Your task to perform on an android device: It's hard for me to read this book on a compact theme. I want to change the theme of this book from light to sepia, so change the theme from light to sepia of this book in the Moon+ Reader app.
Image 0: 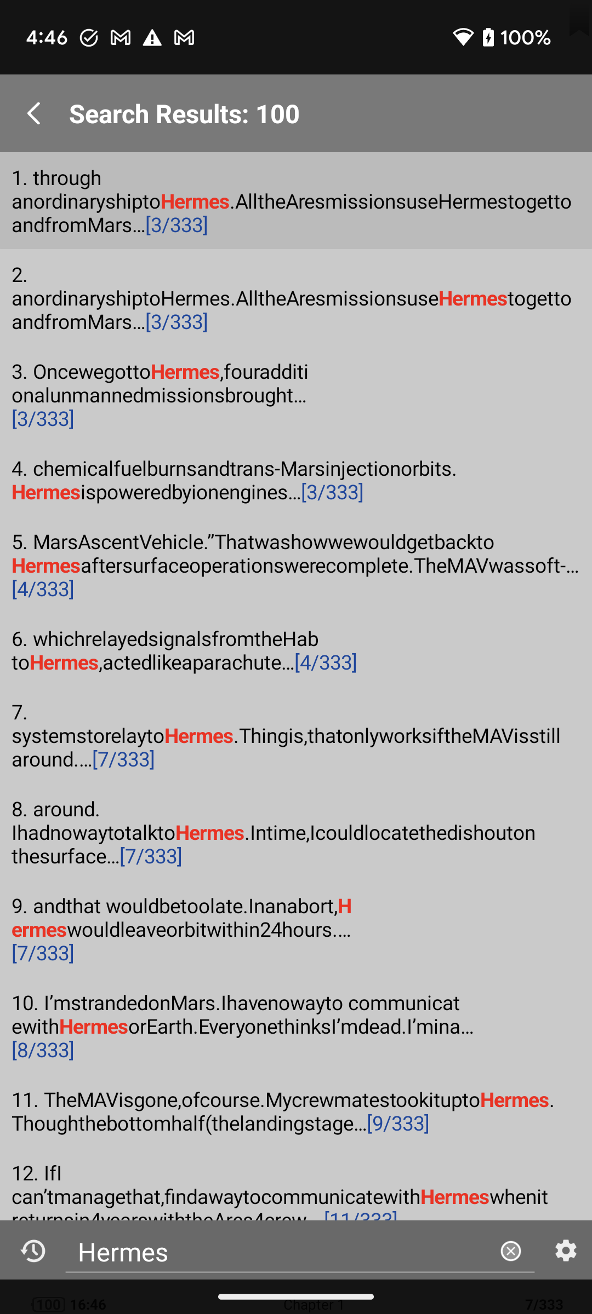
Go back to the previous page to view the menu options
Step 0: press back button
Image 1: 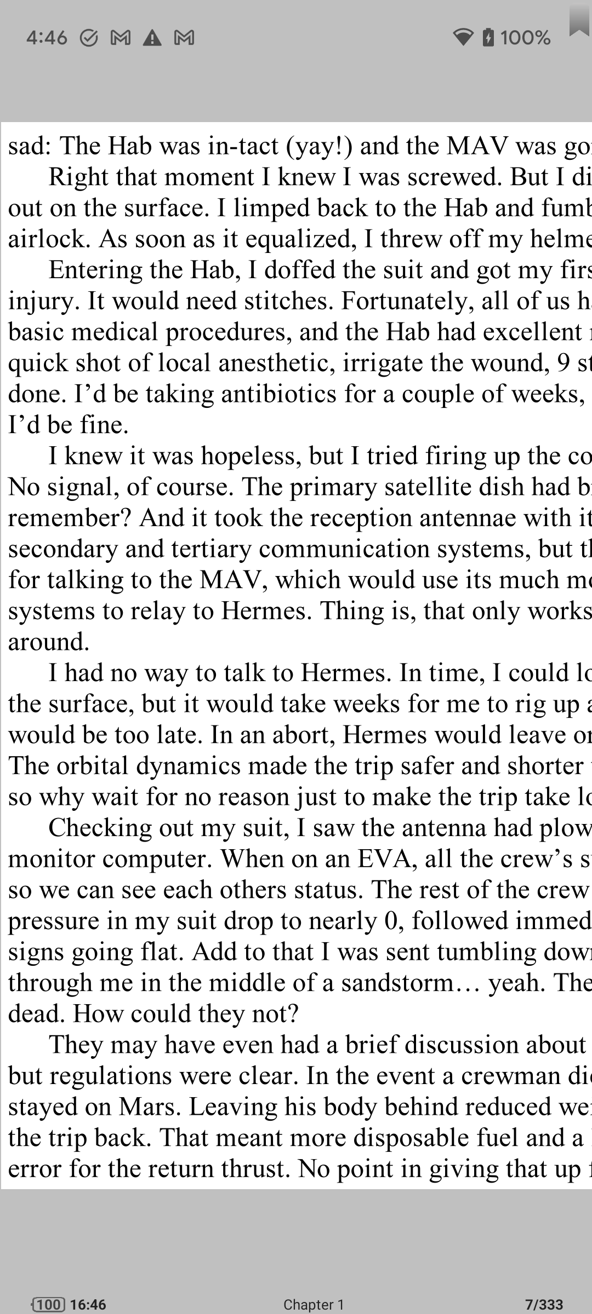
Click on the middle of the screen to view the menu options
Step 1: click (296, 657)
Image 4: 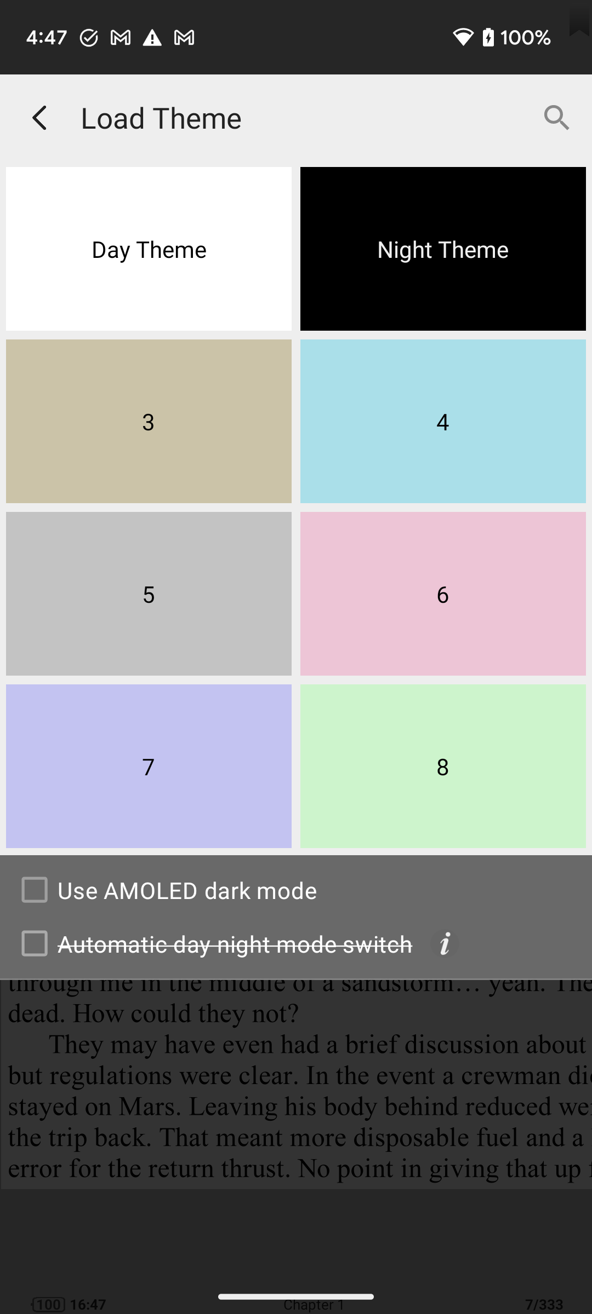
Click on the sepia theme to select this theme
Step 4: click (149, 420)